Your task to perform on an android device: In the Sketchbook app, I should add text to the drawing saying, "I am very happy".
Image 0: 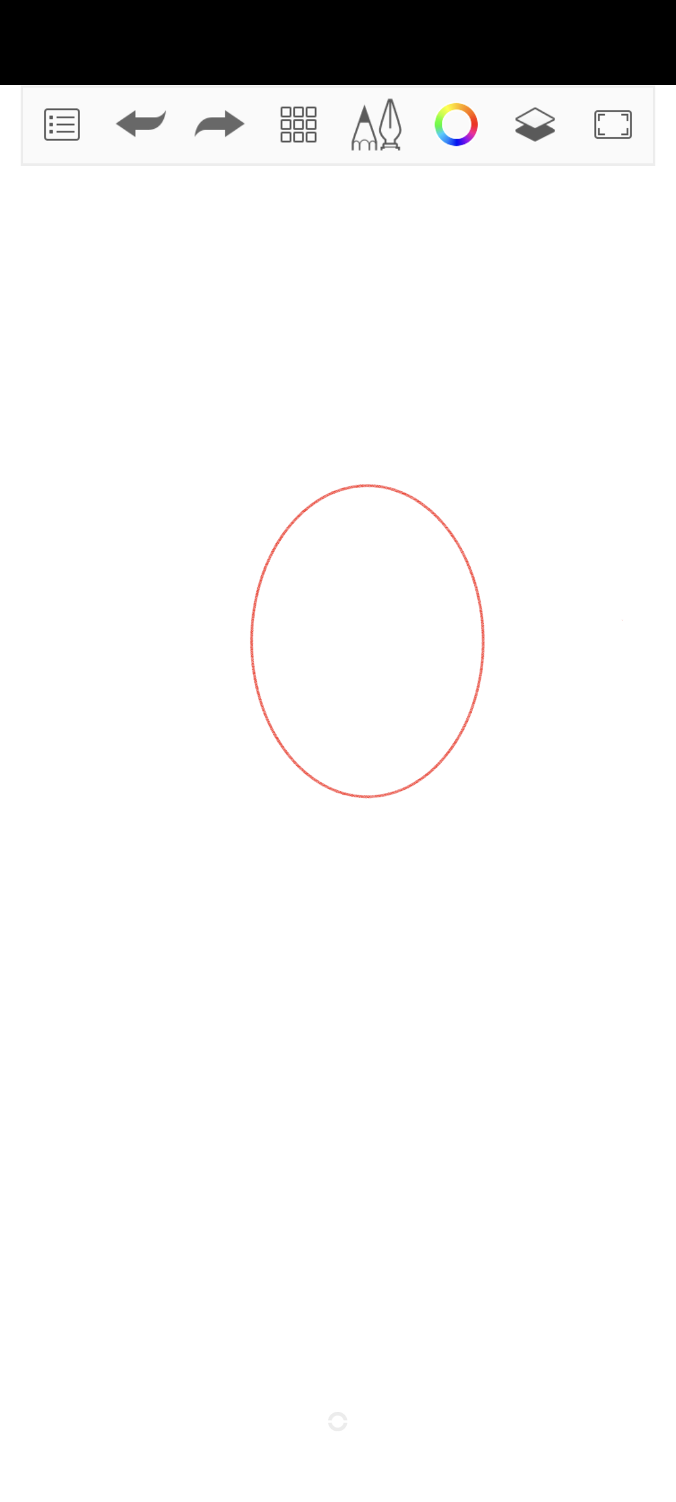
Click on the grid option at the top of the screen
Step 0: click (298, 125)
Image 1: 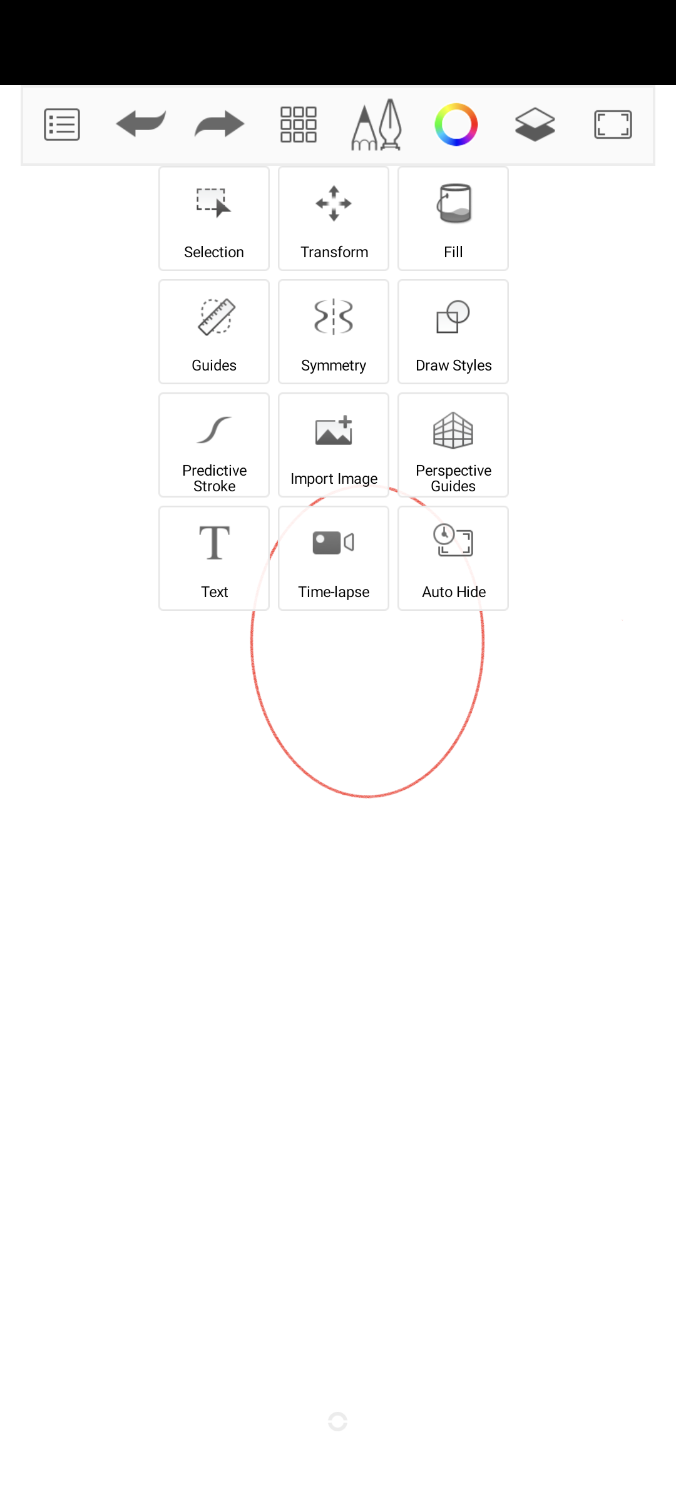
Click on the T option
Step 1: click (213, 543)
Image 2: 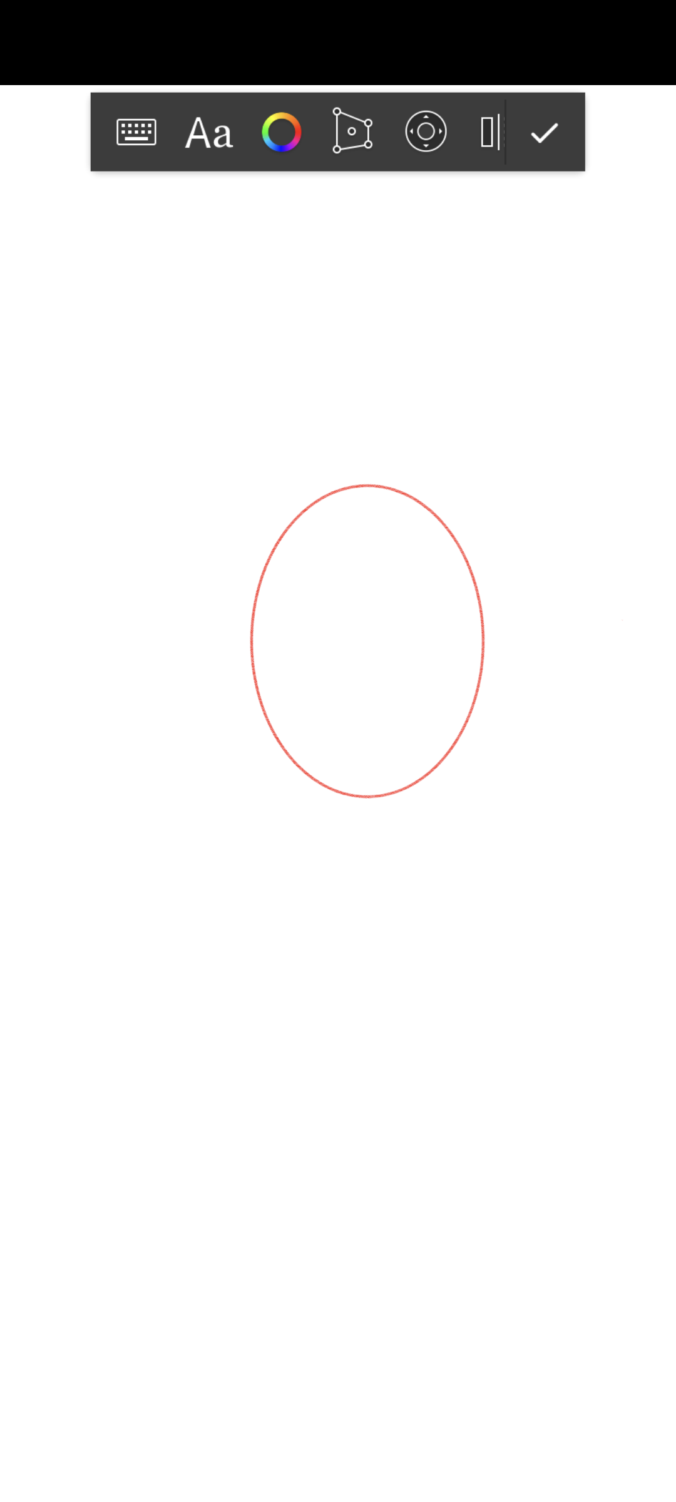
Click on the keypad option
Step 2: click (136, 131)
Image 3: 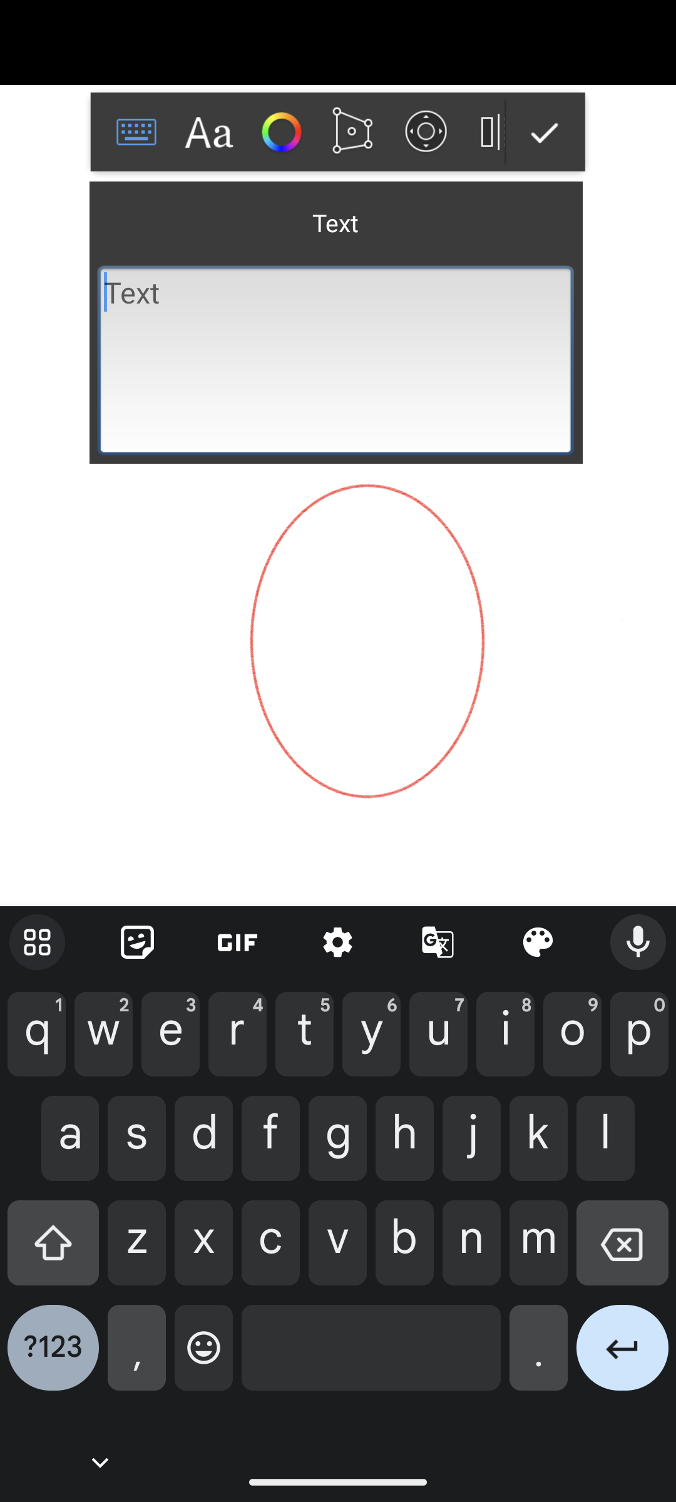
Enter text "I am very happy"
Step 3: type "I am very happy"